Your task to perform on an android device:  I want to view the recipe for three chesse broken lasagna in the yummly app.
Image 1: 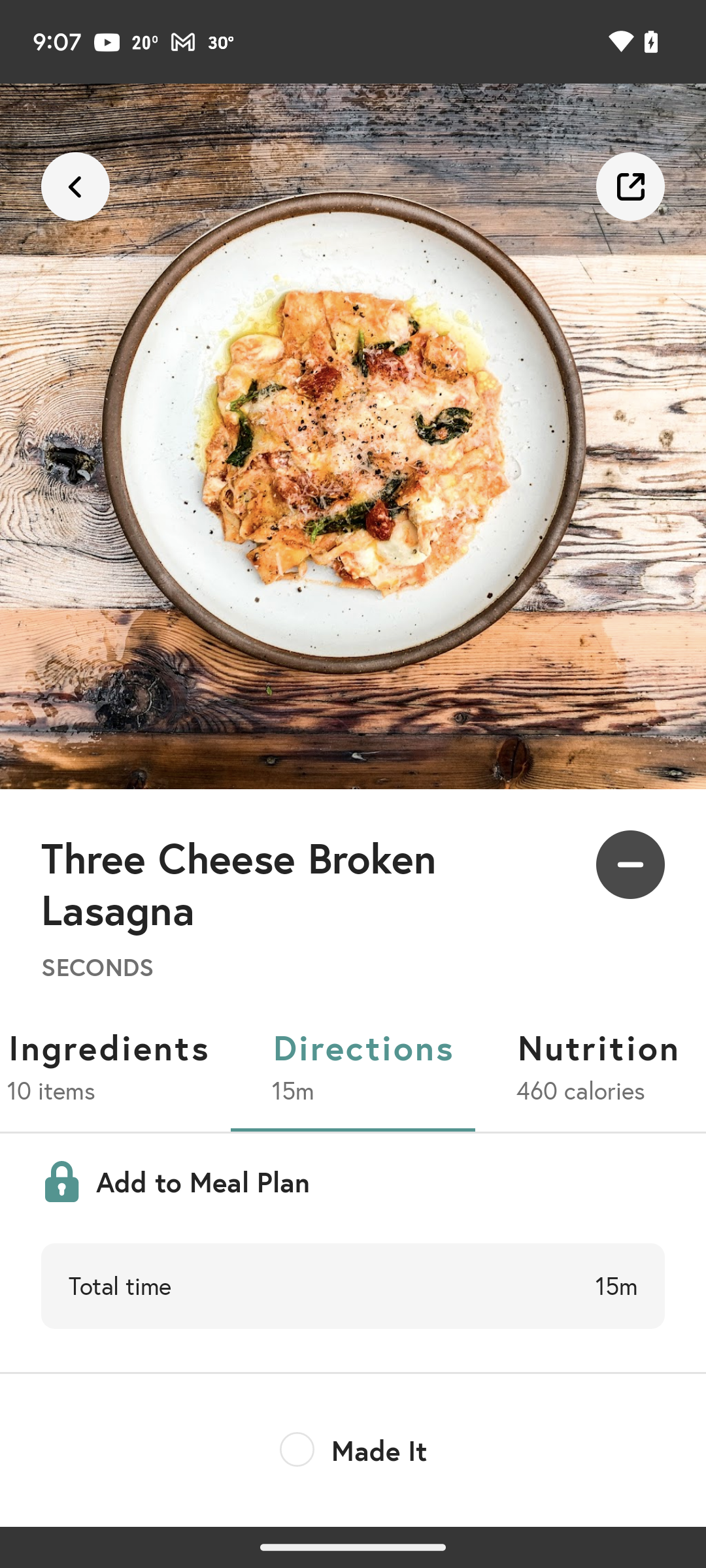
Swipe up to view the complete recipe
Step 1: scroll down